Your task to perform on an android device: I have a crucial meeting early tomorrow morning. In the clock app, set an alarm for 6:30 AM to wake me up.
Image 0: 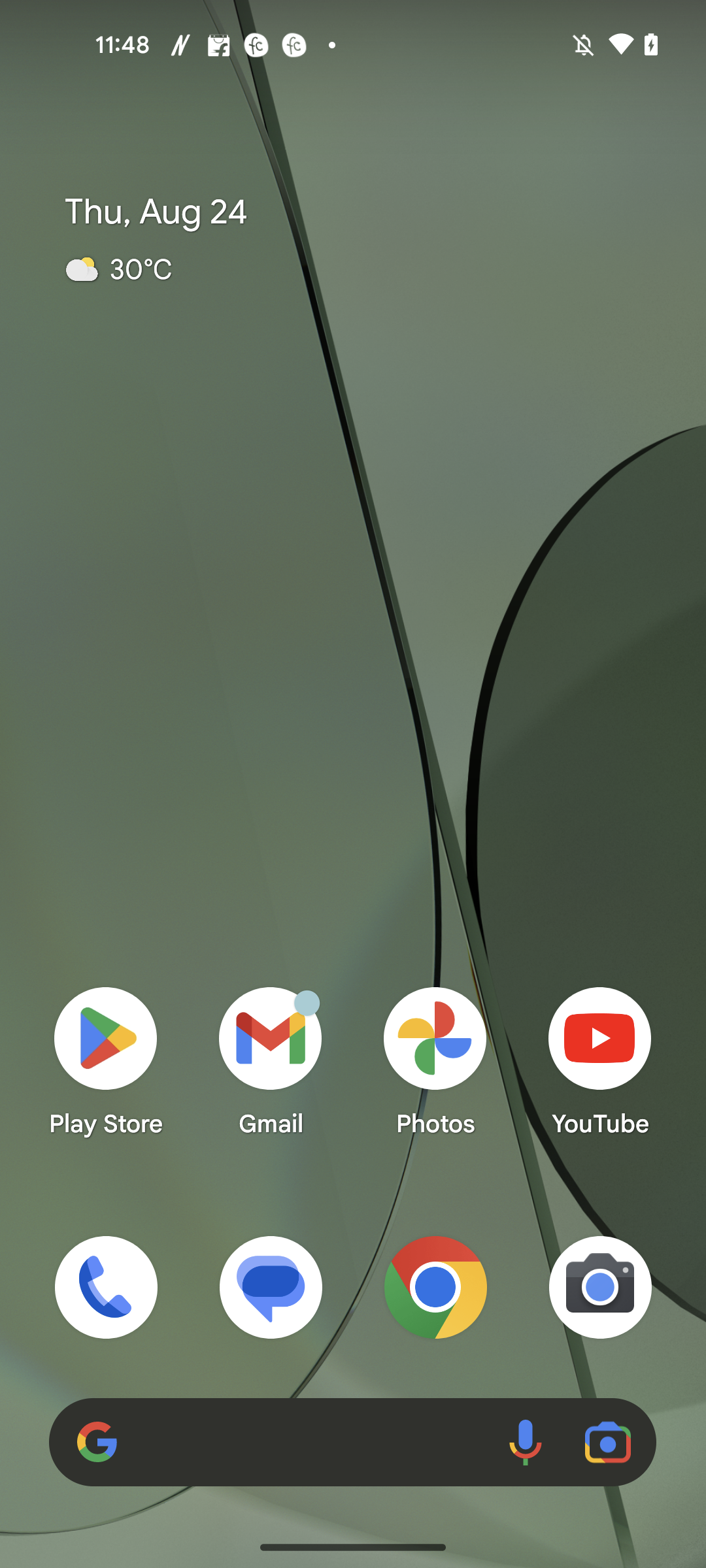
Open the Clock app
Step 0: open app "Clock"
Image 1: 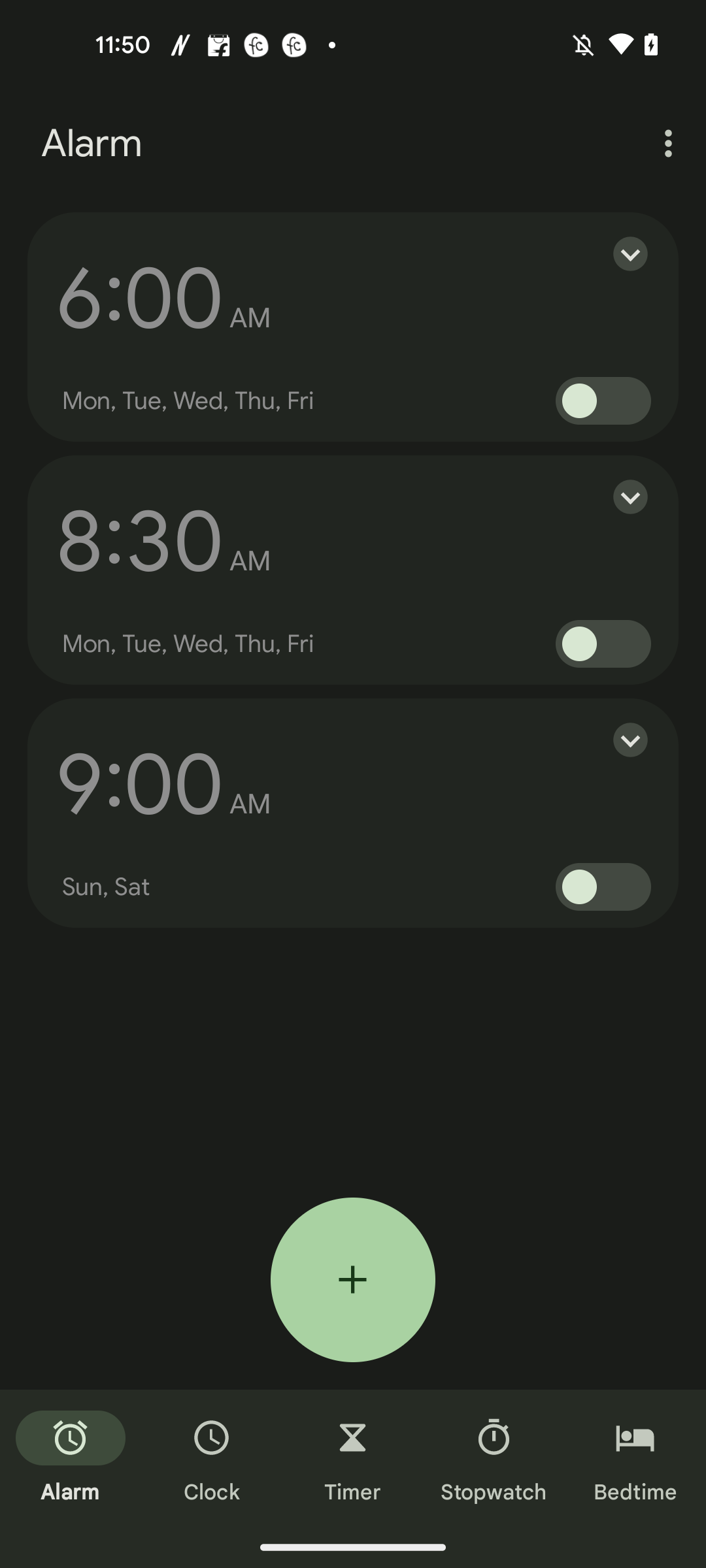
Click on the plus icon 
Step 1: click (353, 1279)
Image 2: 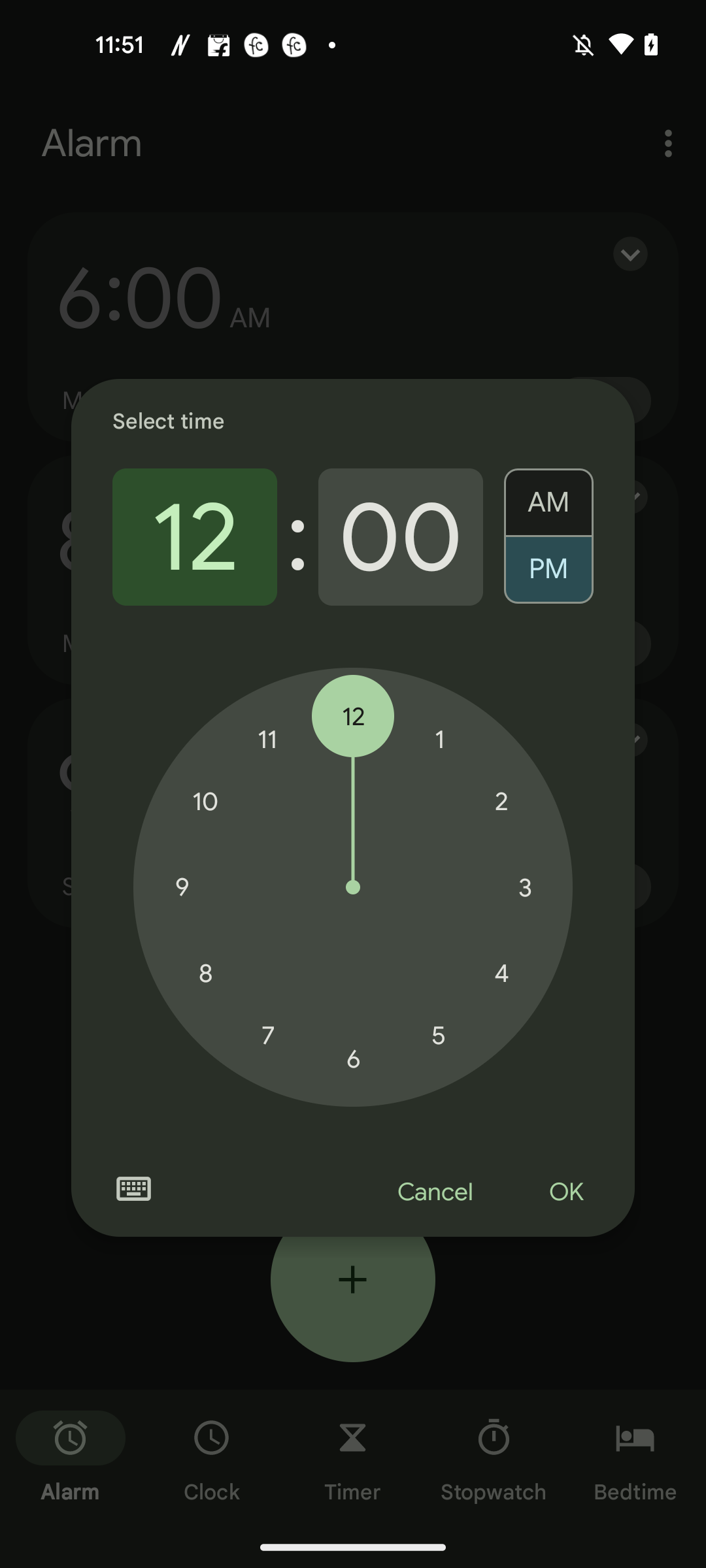
Set the hours to 6
Step 2: click (353, 1058)
Image 3: 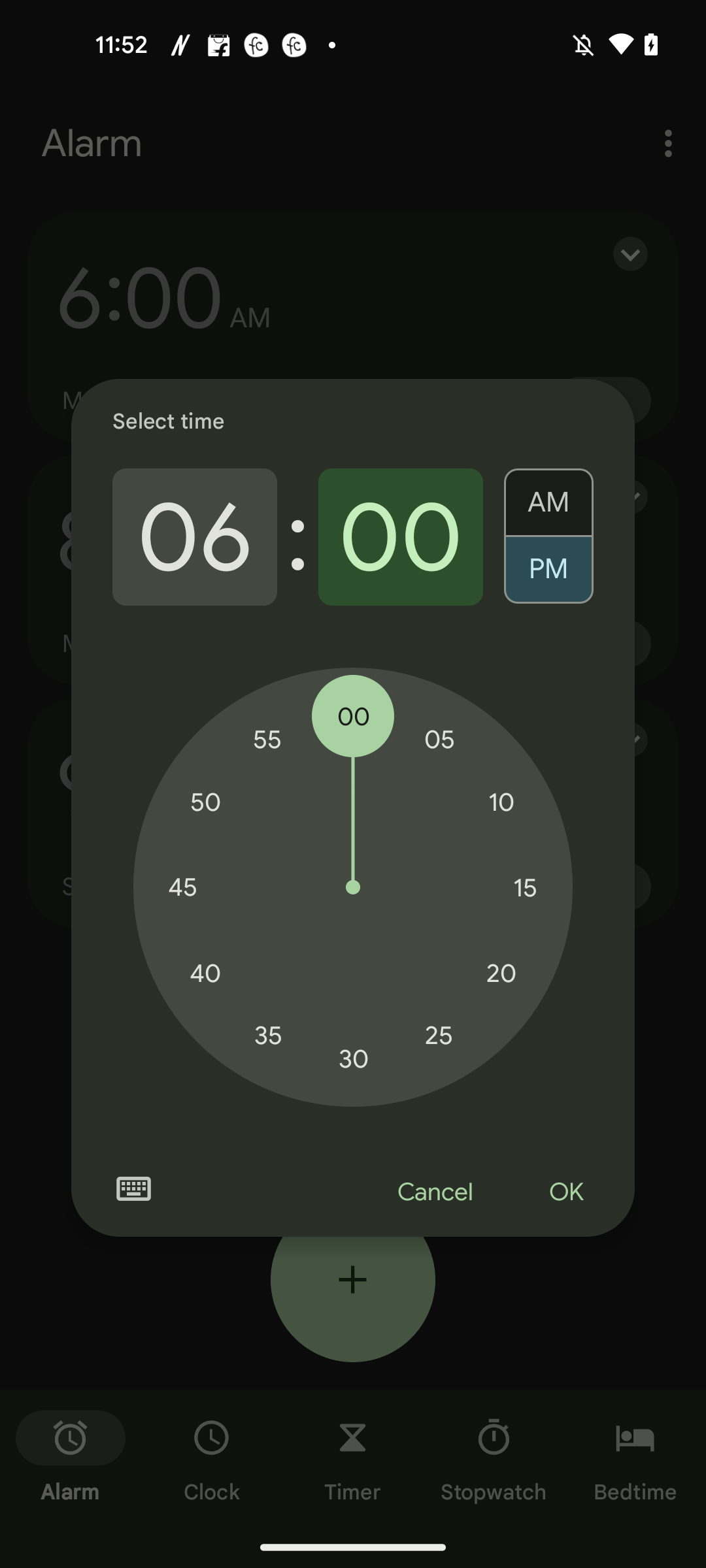
Set the minutes to 30
Step 3: click (353, 1058)
Image 4: 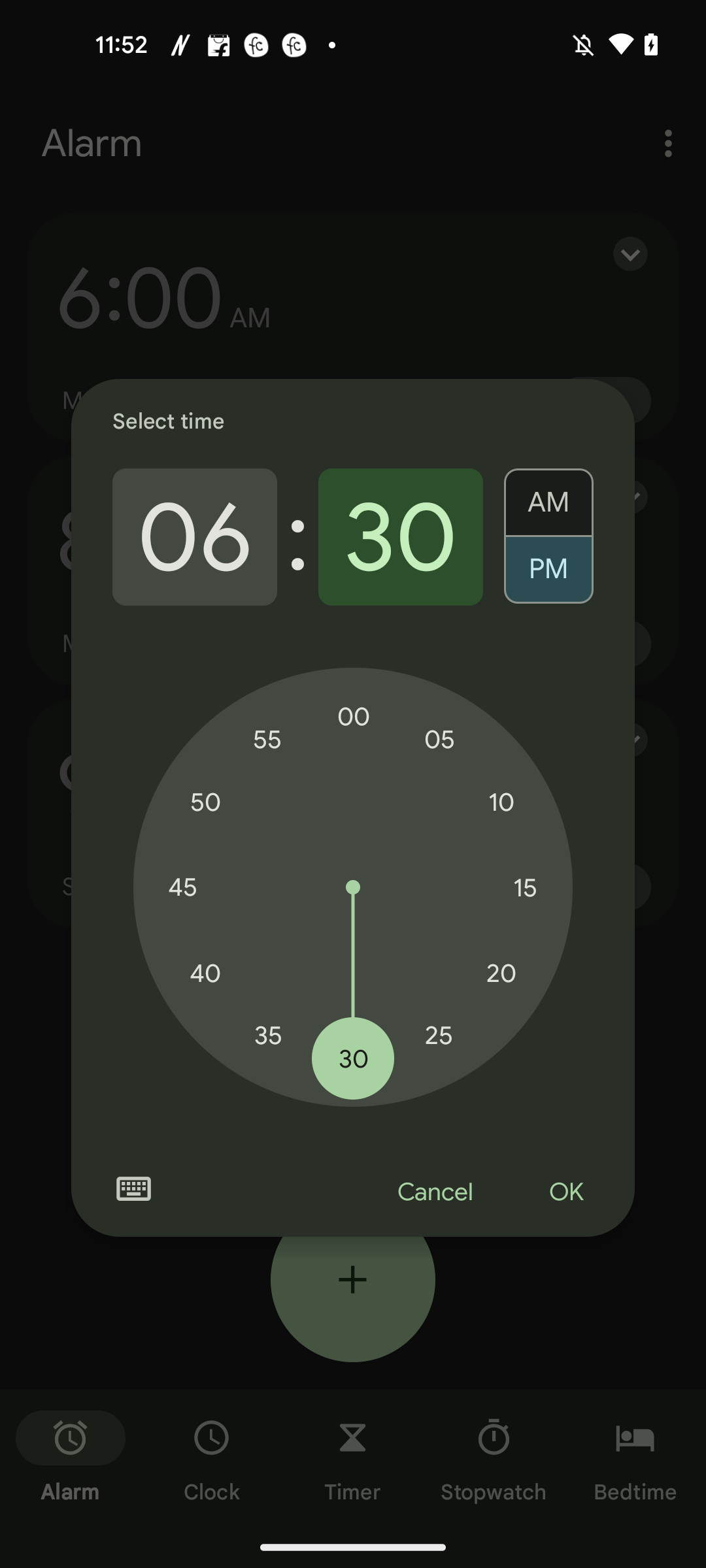
Select the AM time mode
Step 4: click (548, 495)
Image 5: 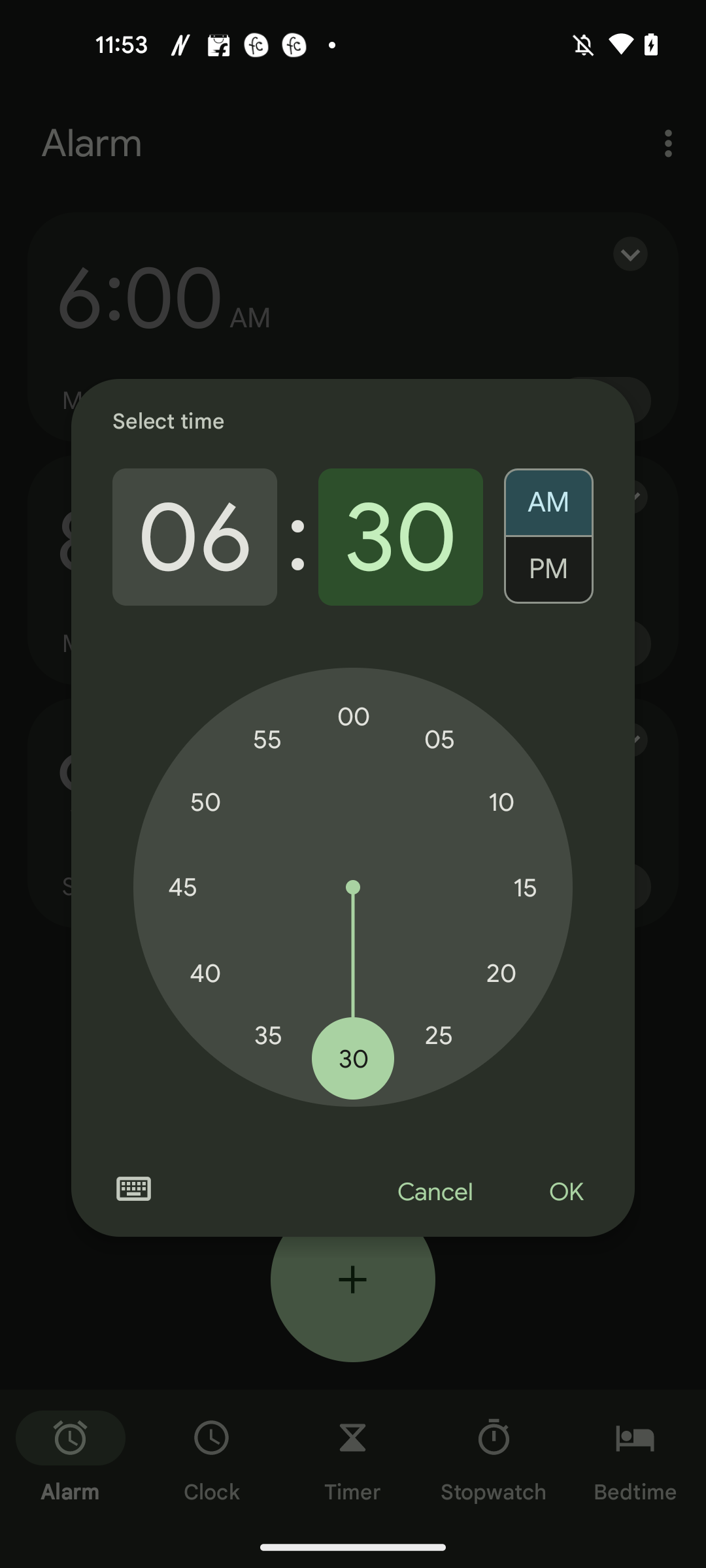
Click on the OK button at the bottom right corner of the pop up
Step 5: click (565, 1192)